Your task to perform on an android device: I just want to look at the details on the Men's Under Armour T-shirt Short Sleeve Gym Fitness Heatgear Running Breathable product via the eBay app.
Image 0: 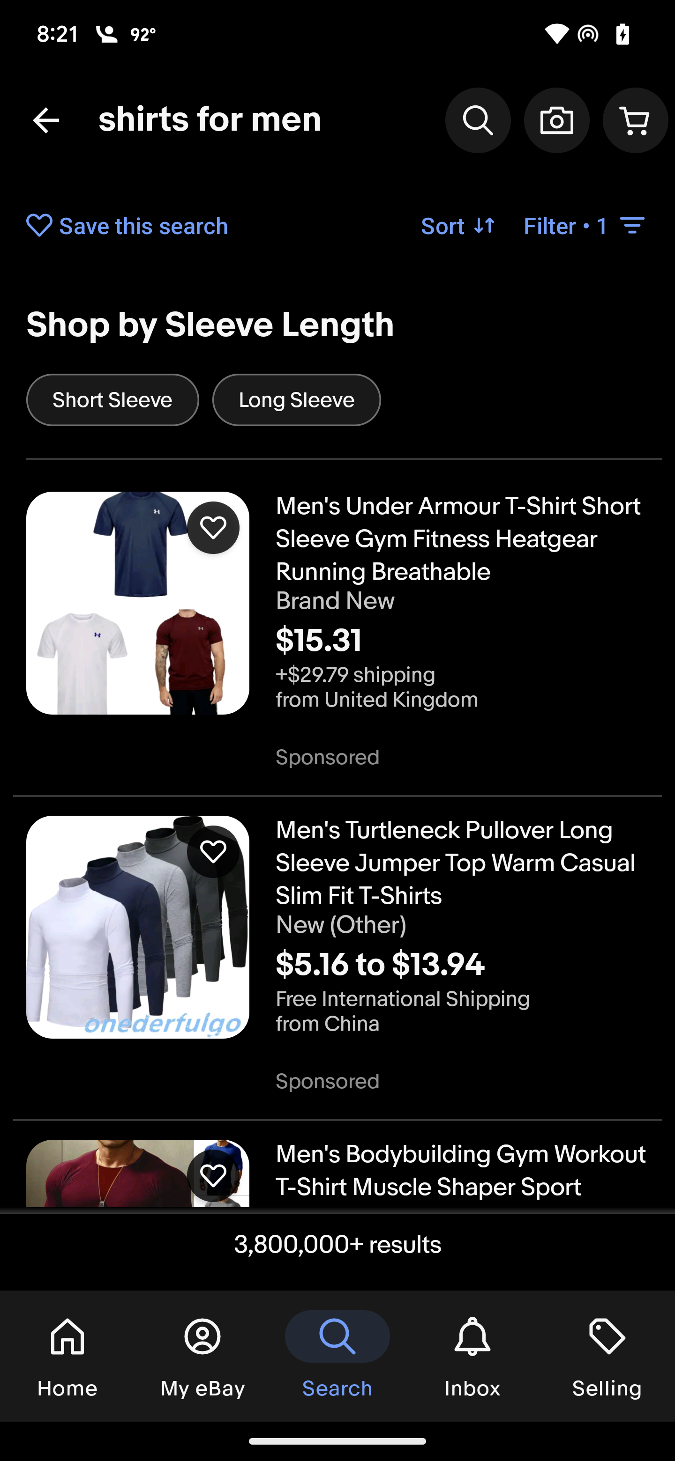
Click on the Men's Under Armour T-shirt Short Sleeve Gym Fitness Heatgear Running Breathable 
Step 0: click (88, 567)
Image 1: 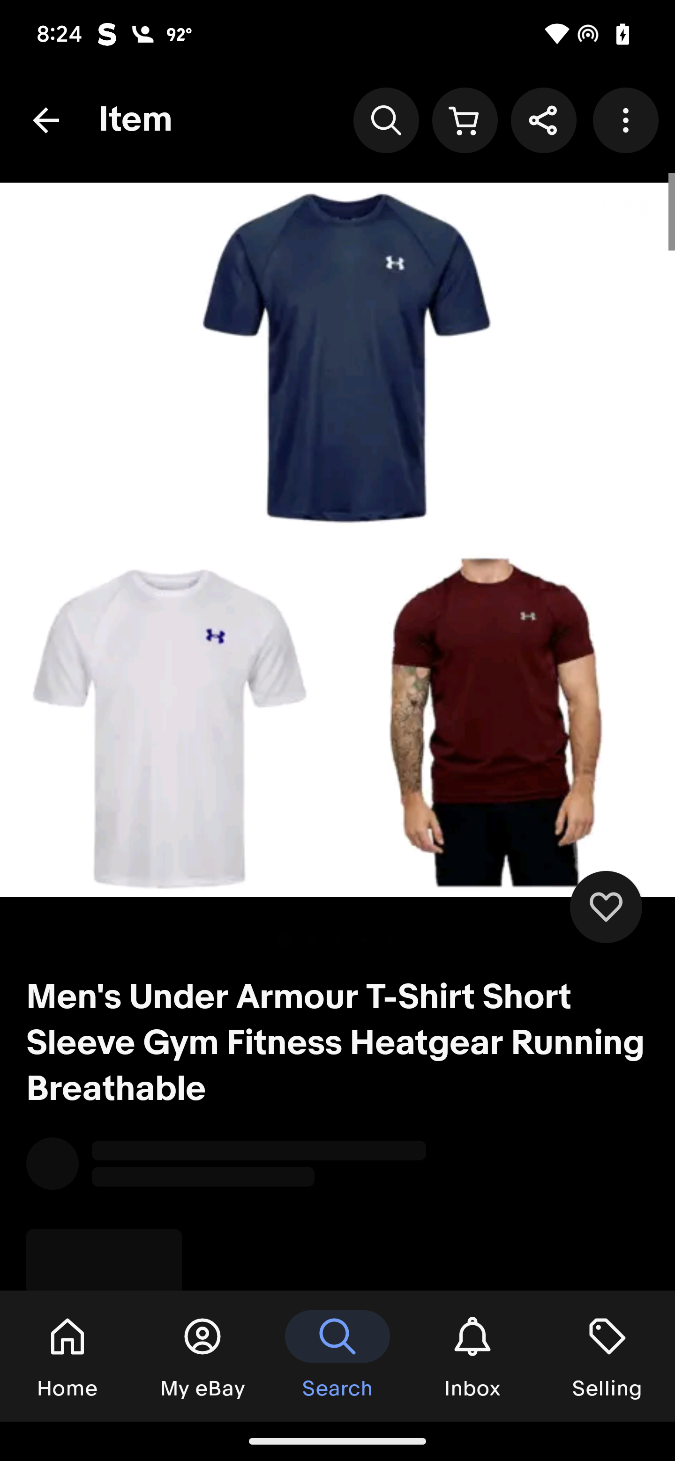
Swipe up on the screen
Step 1: scroll down
Image 2: 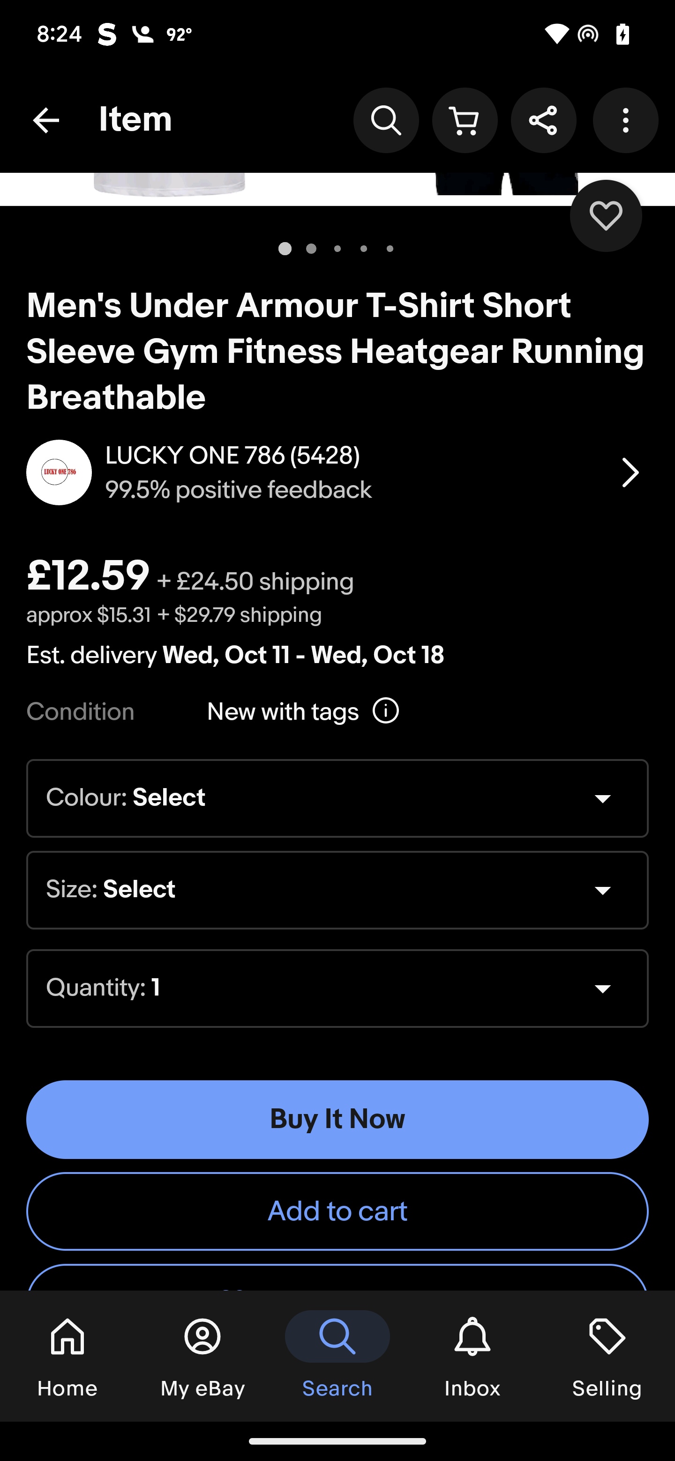
Swipe up on the screen
Step 2: scroll down
Image 3: 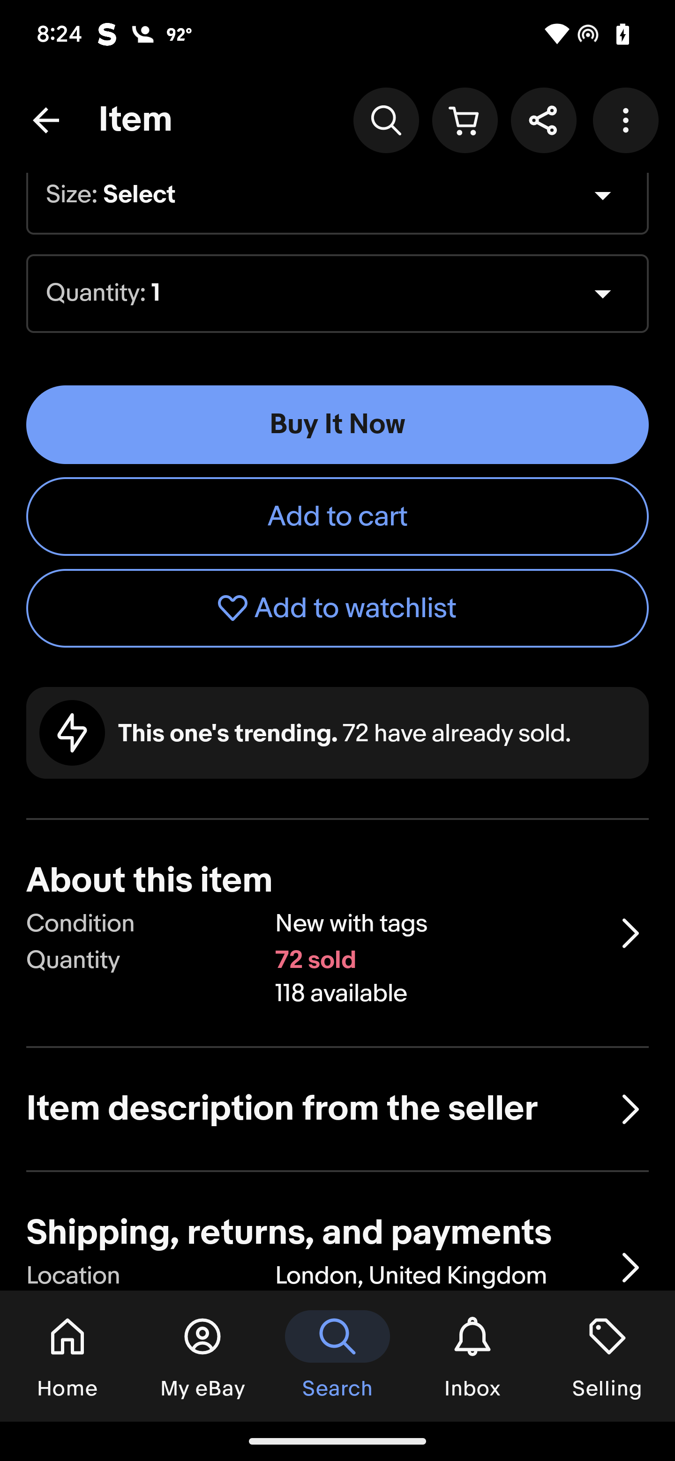
Swipe up on the screen
Step 3: scroll down
Image 4: 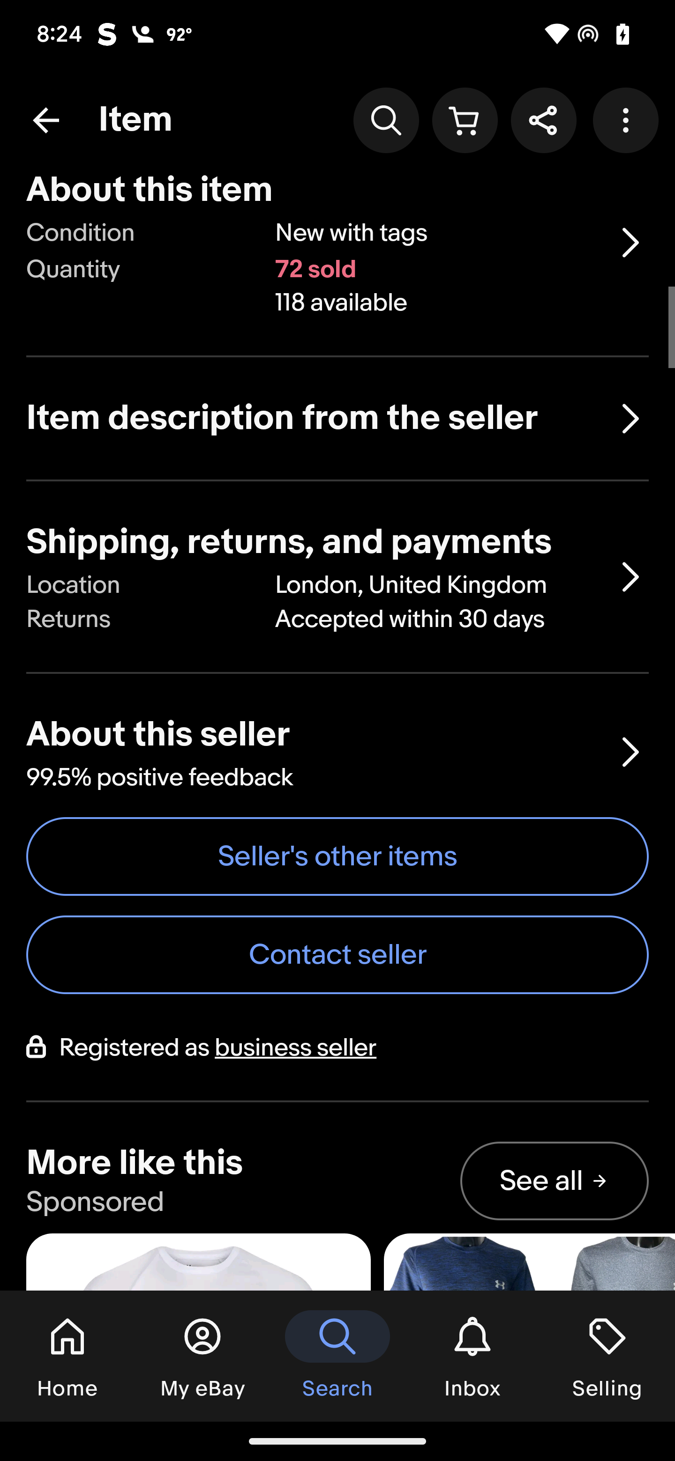
Click on the item description from the seller
Step 4: click (318, 418)